Your task to perform on an android device: In the reminder app set Teja´s birthday reminder for 25th june at 8pm and add a description Happy birthday to you Teju
Image 0: 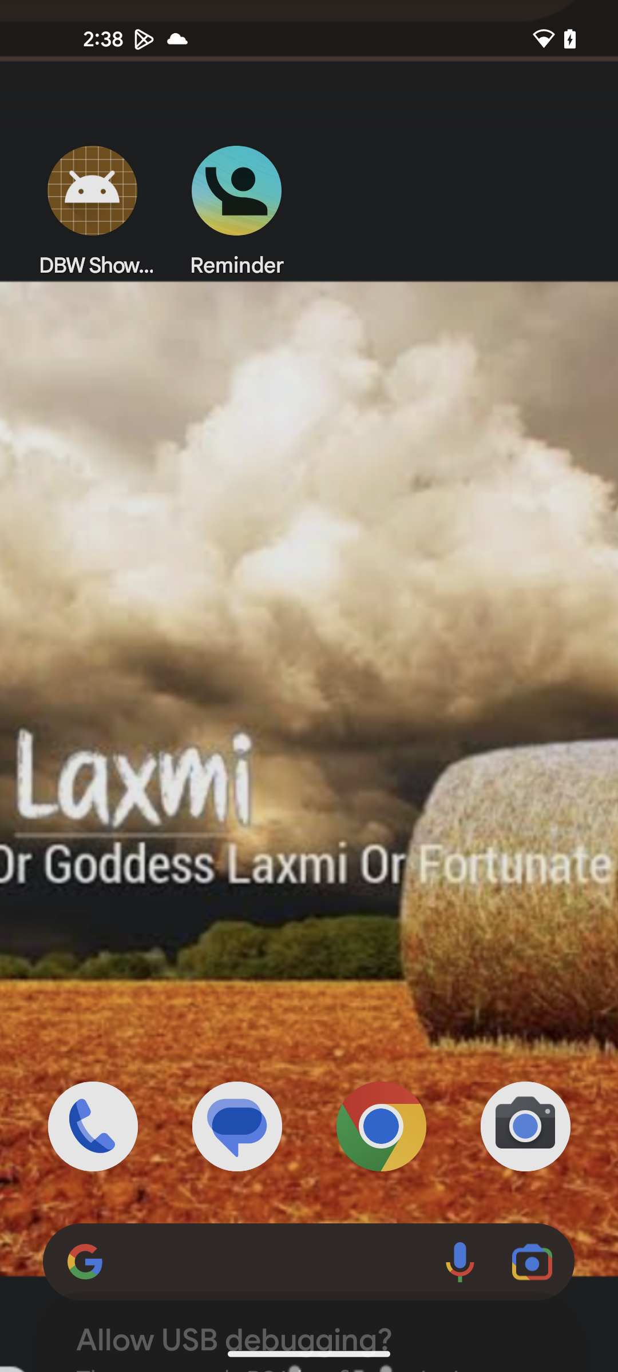
Open reminder app 
Step 0: open app "Reminder"
Image 1: 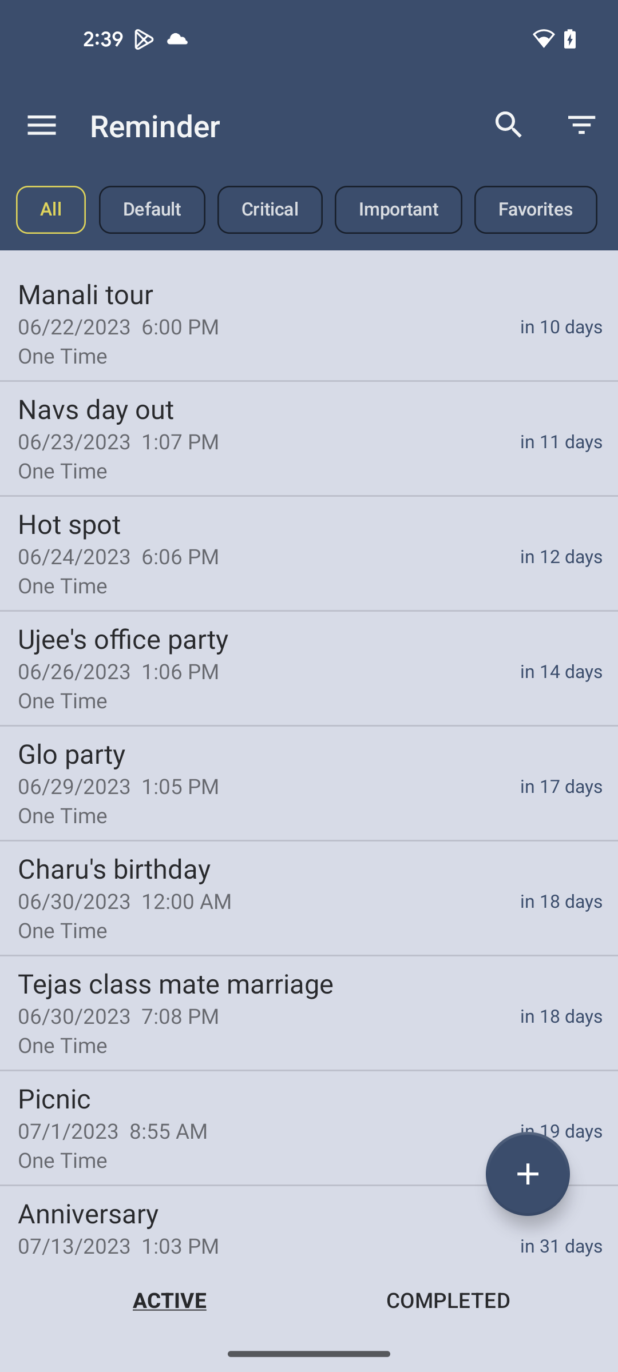
Click on the add button at the right bottom corner of the screen
Step 1: click (528, 1174)
Image 2: 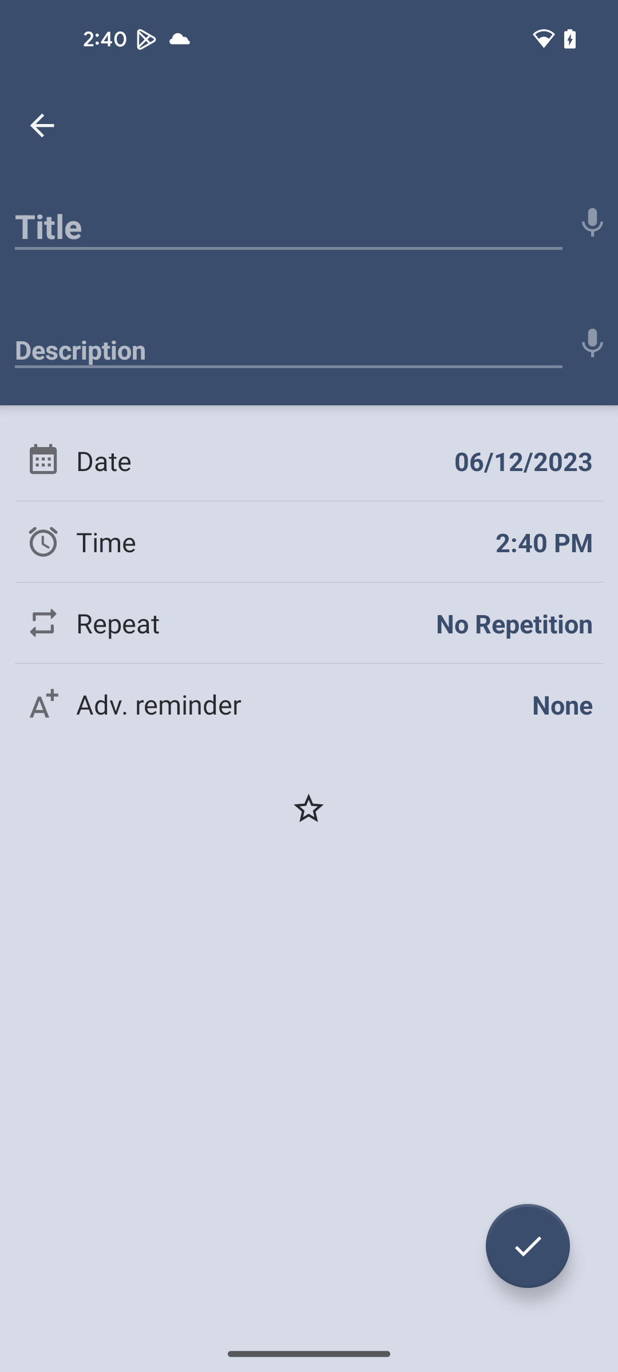
Click on the title bar at the top of the screen
Step 2: click (288, 220)
Image 4: 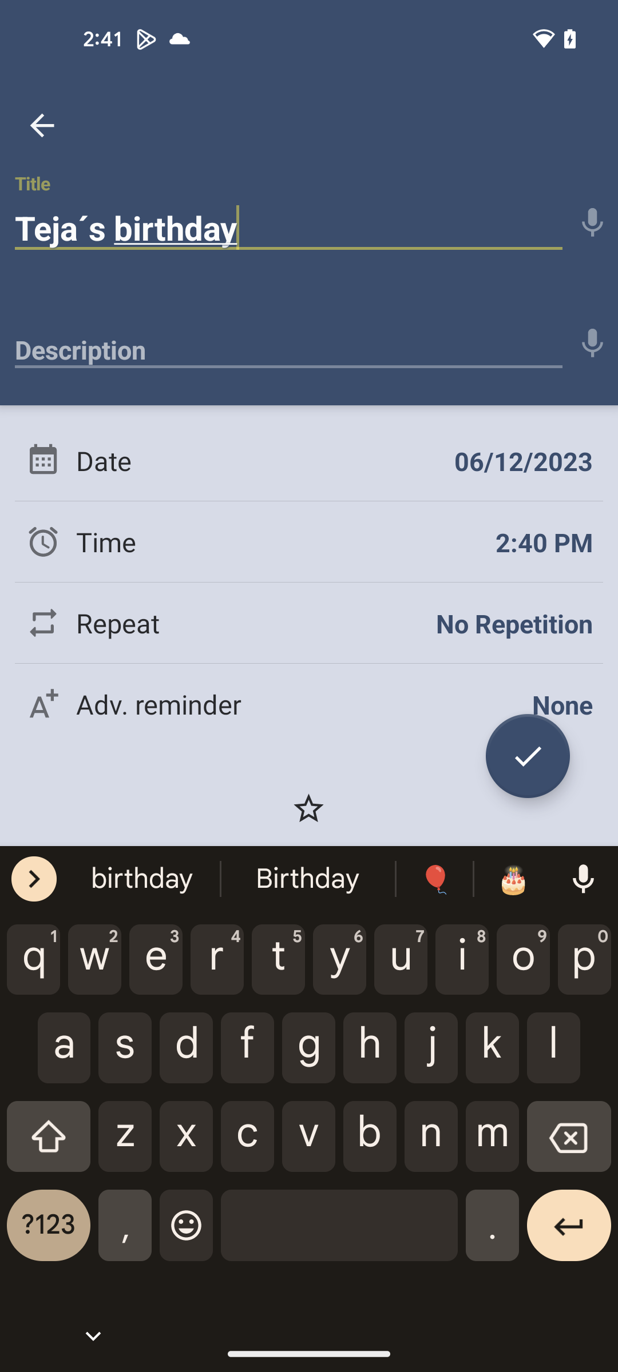
Click on the description bar
Step 4: click (288, 343)
Image 5: 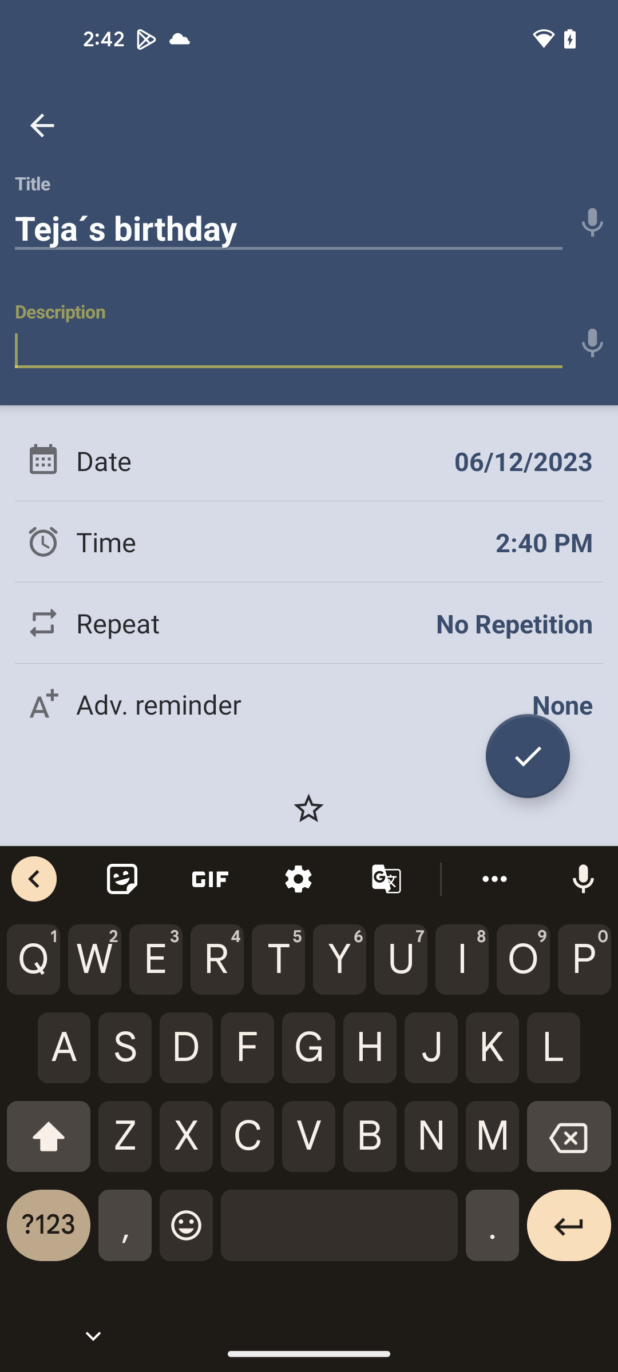
Add a description Happy birthday to you Teju
Step 5: type "Happy birthday to you Teju"
Image 6: 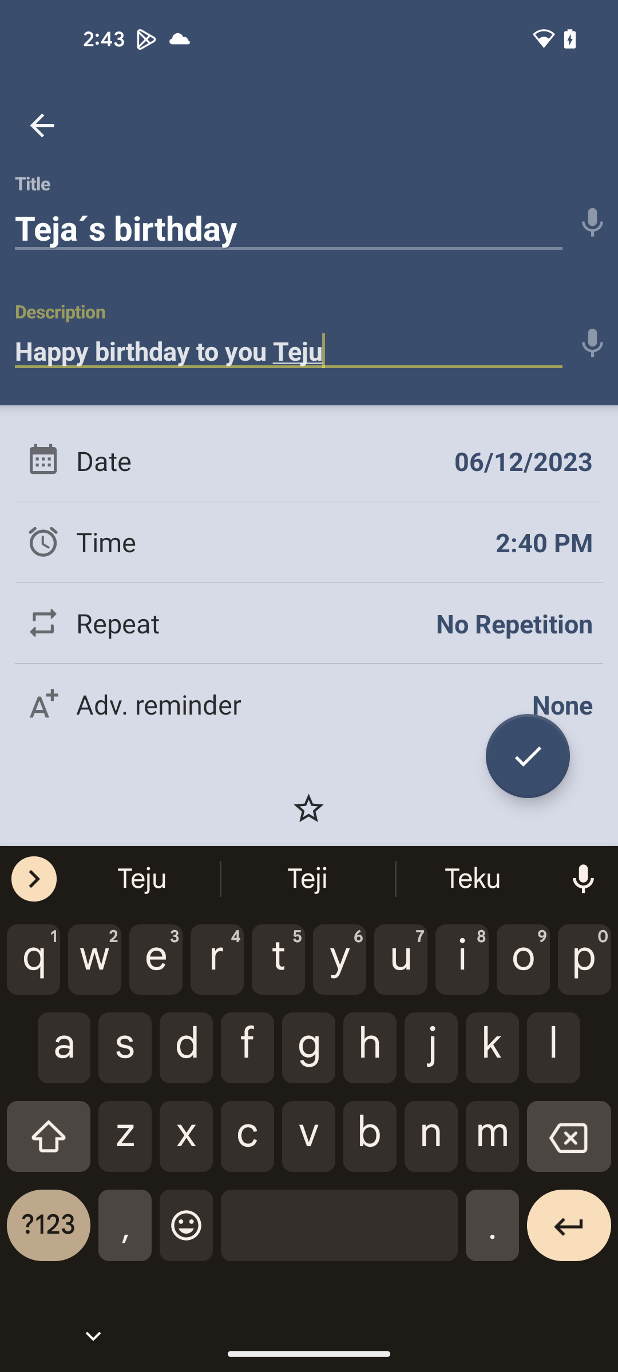
Click on the date option
Step 6: click (240, 460)
Image 7: 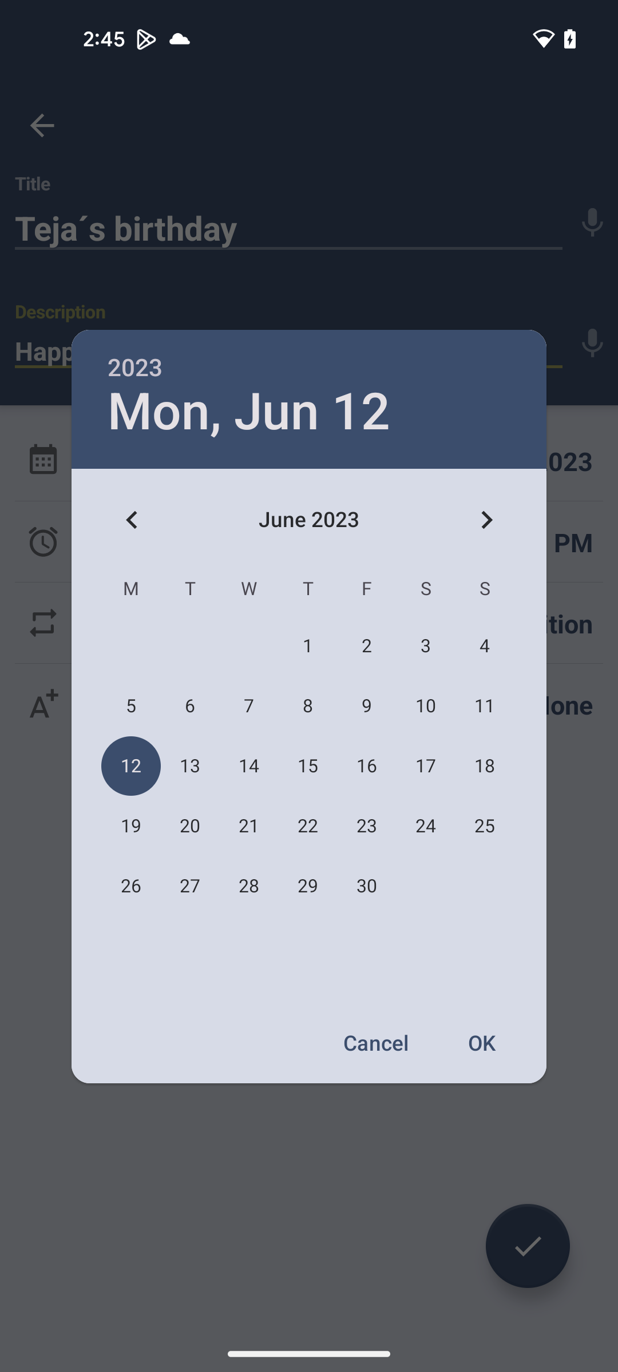
Select date 25 June
Step 7: click (485, 826)
Image 8: 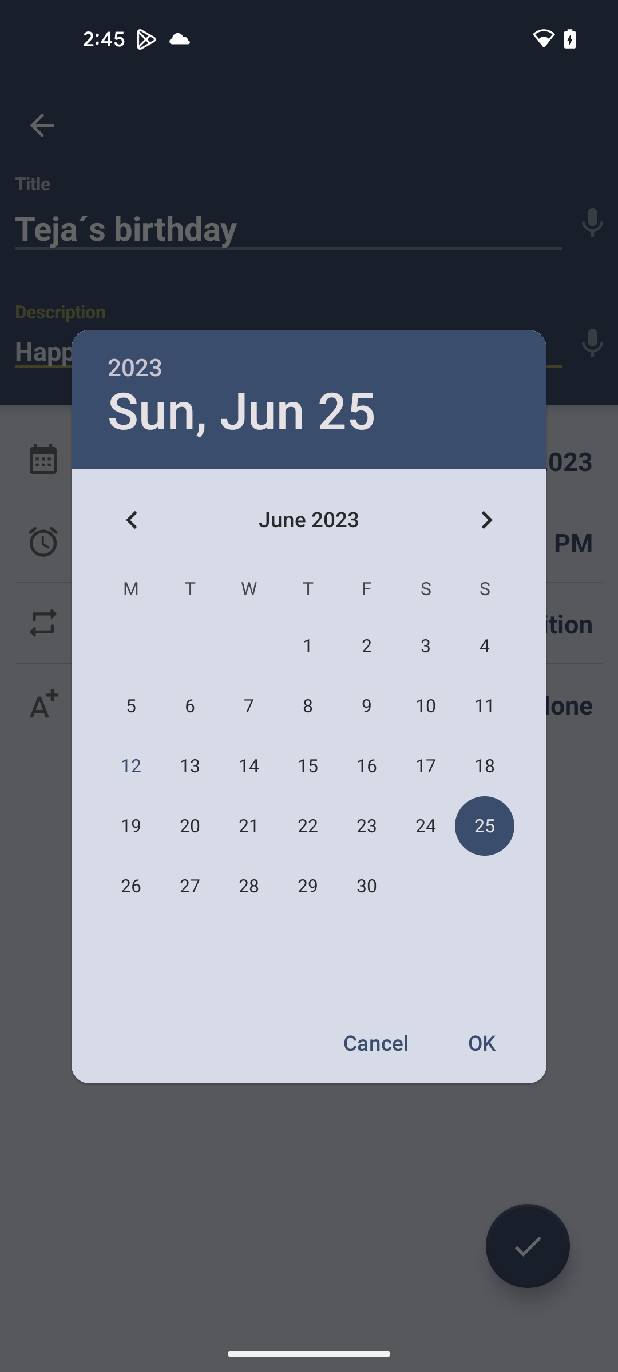
Click on the OK button at the right bottom corner of the screen
Step 8: click (483, 1042)
Image 9: 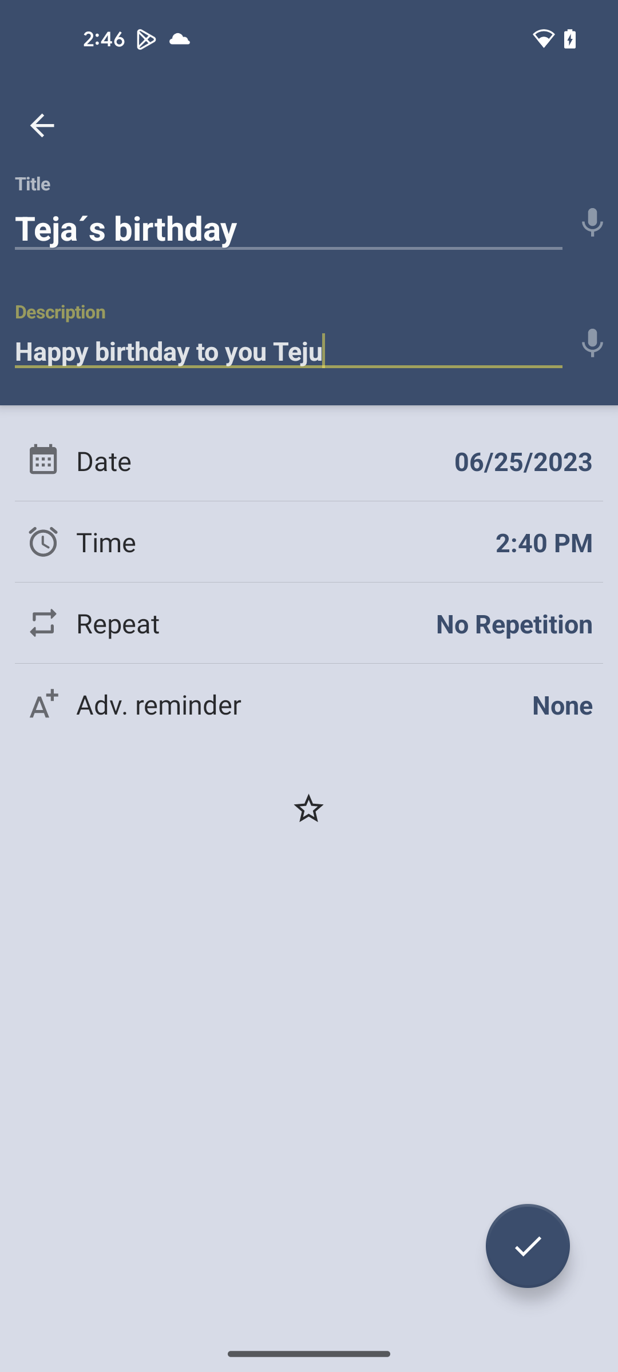
Go to the time option
Step 9: click (260, 541)
Image 11: 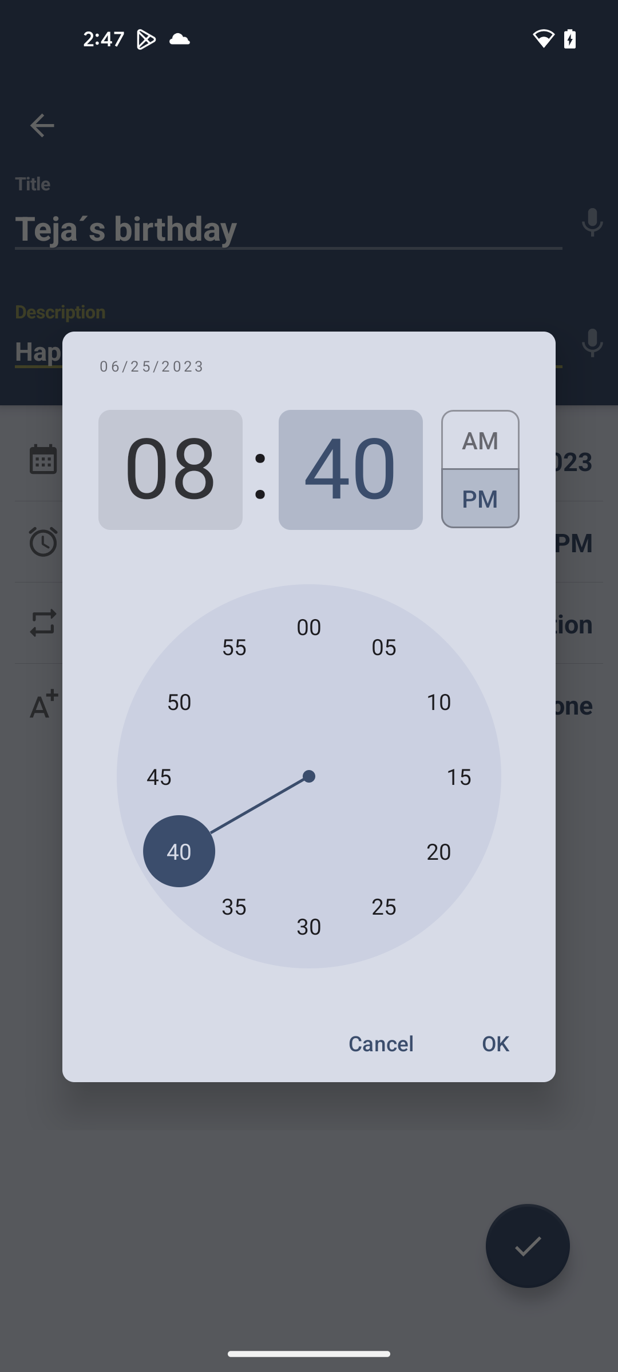
Select minutes to zero
Step 11: click (309, 626)
Image 12: 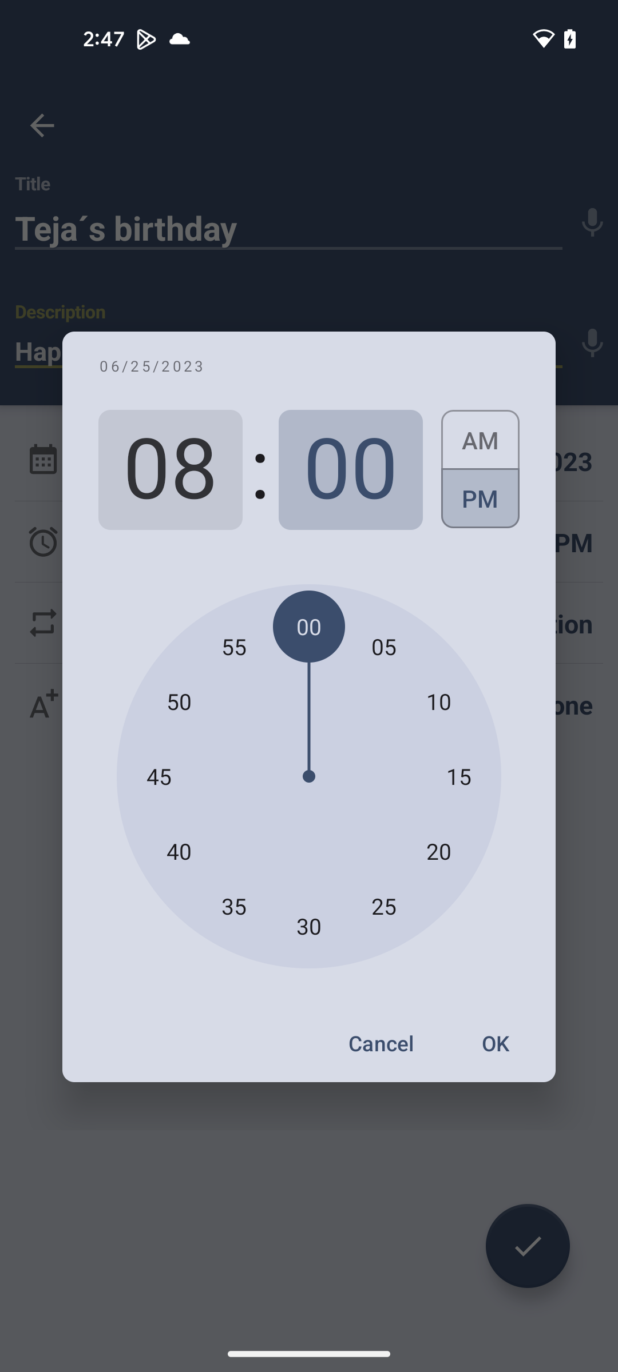
Click on the ok button at the right bottom corner of the screen
Step 12: click (495, 1043)
Image 13: 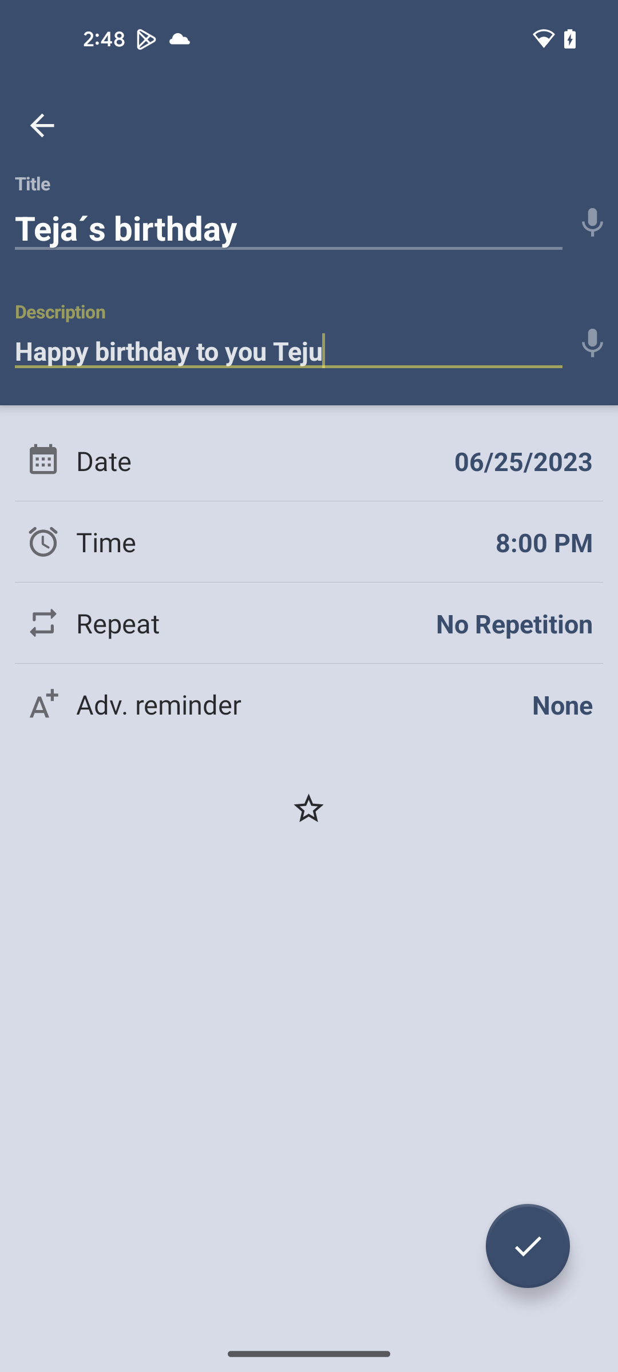
Click on the tick button at the right bottom corner of the screen
Step 13: click (528, 1246)
Image 14: 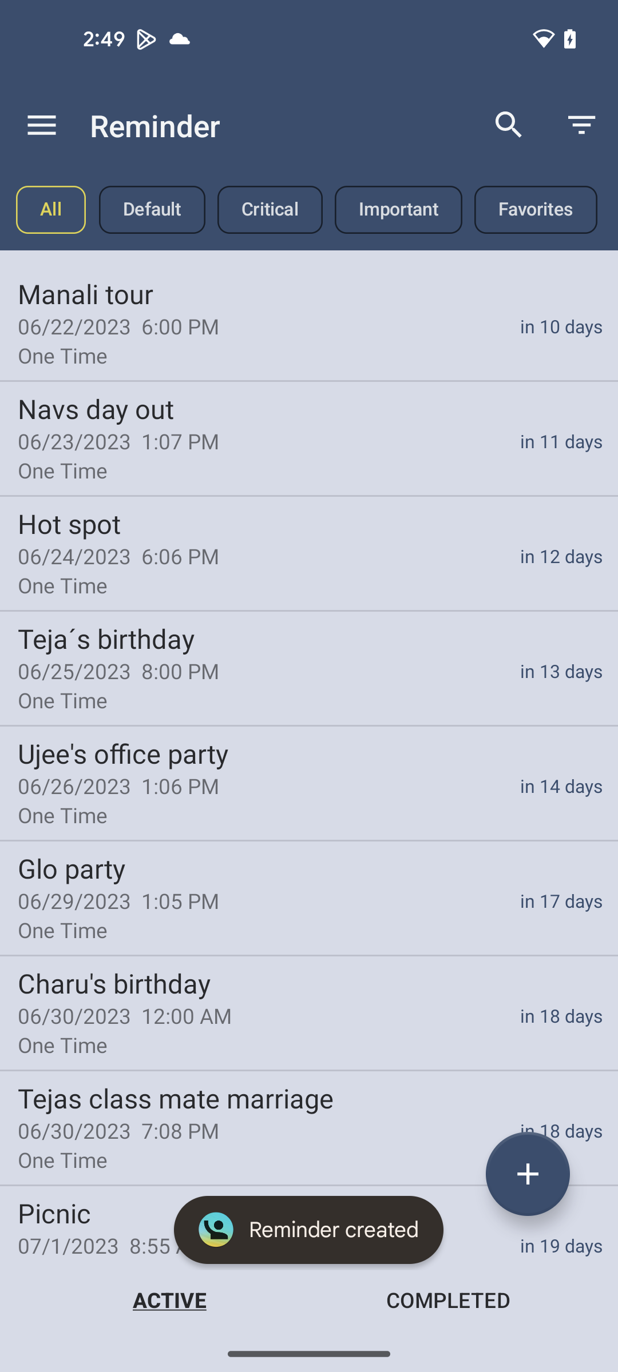
Click on the tick button at the right bottom corner of the screen
Step 14: wait